Your task to perform on an android device: I want to create a playlist of my favorite Martin Garrix's songs on the Gaana app and name it Martin Garrix.
Image 0: 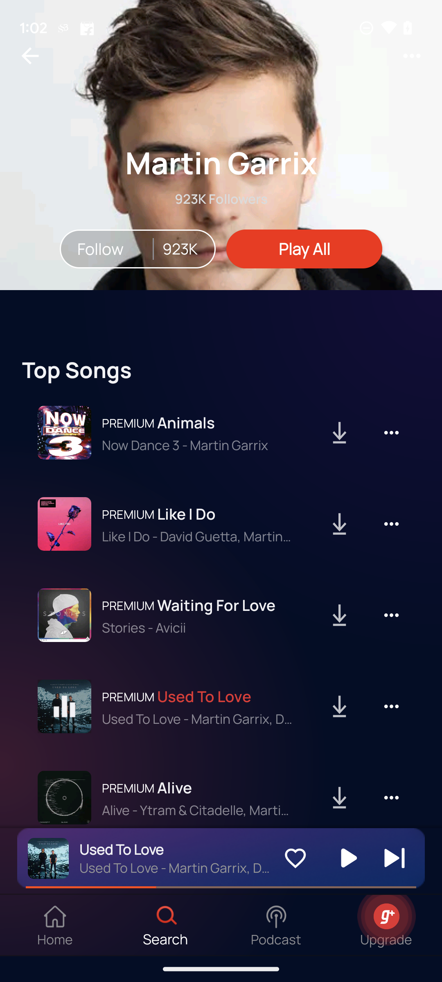
Click on the three dot menu button in front of the Used to Love song card.
Step 0: click (391, 706)
Image 1: 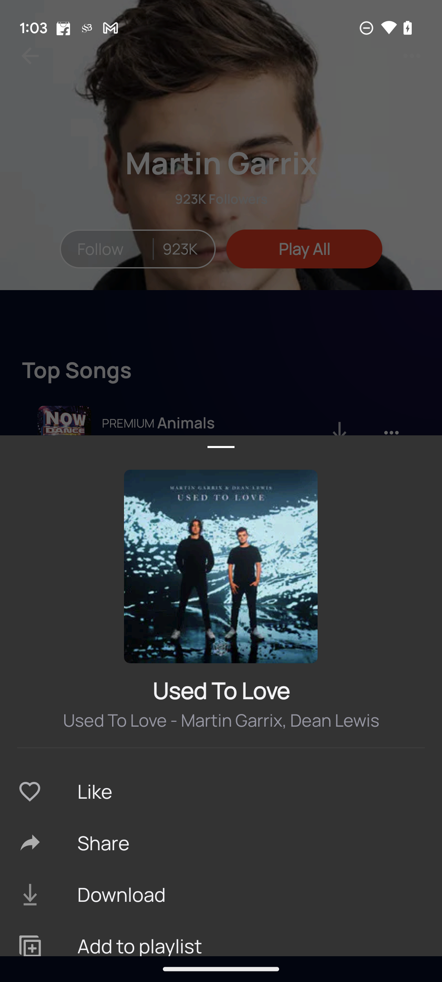
Click on the Add to playlist button.
Step 1: click (140, 938)
Image 3: 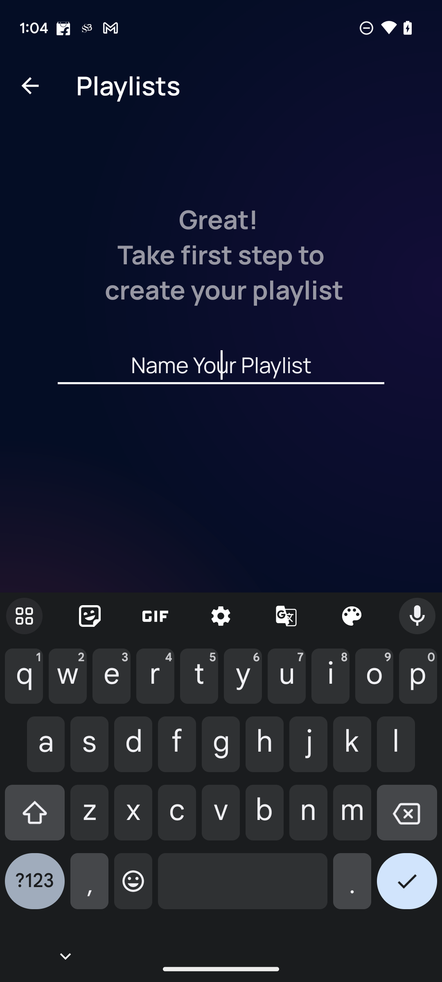
Enter Martin Garrix in the text field.
Step 3: type "Martin Garrix"
Image 5: 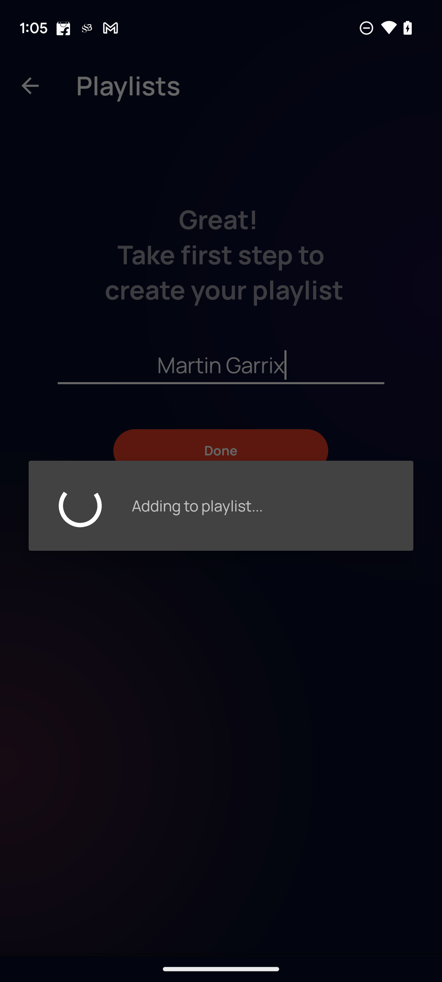
Click on the Done button.
Step 5: wait